Your task to perform on an android device: I want to buy shoes for myself because I have a few meetings, so I utilize the Shopclues app to look for formal shoes.
Image 0: 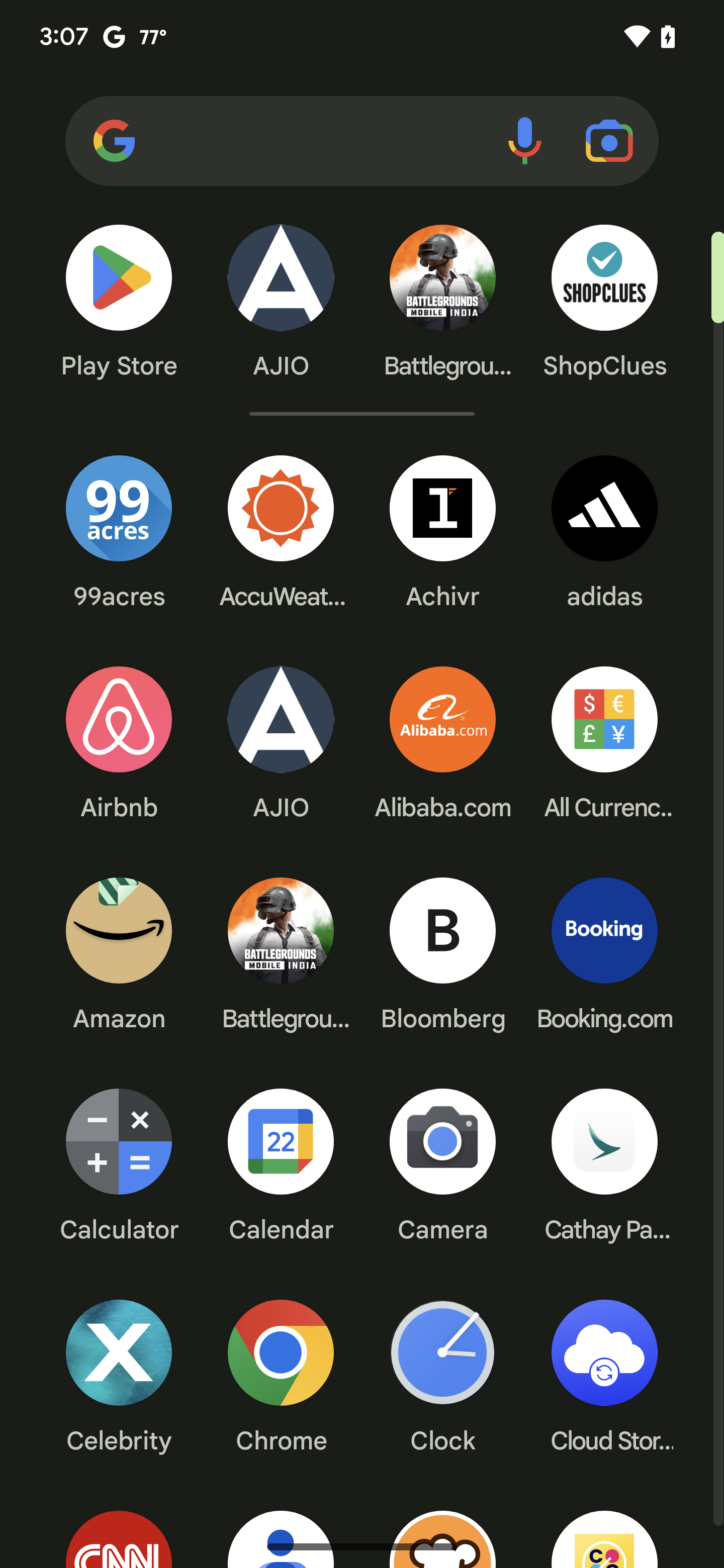
Open Shopclues app
Step 0: open app "ShopClues"
Image 1: 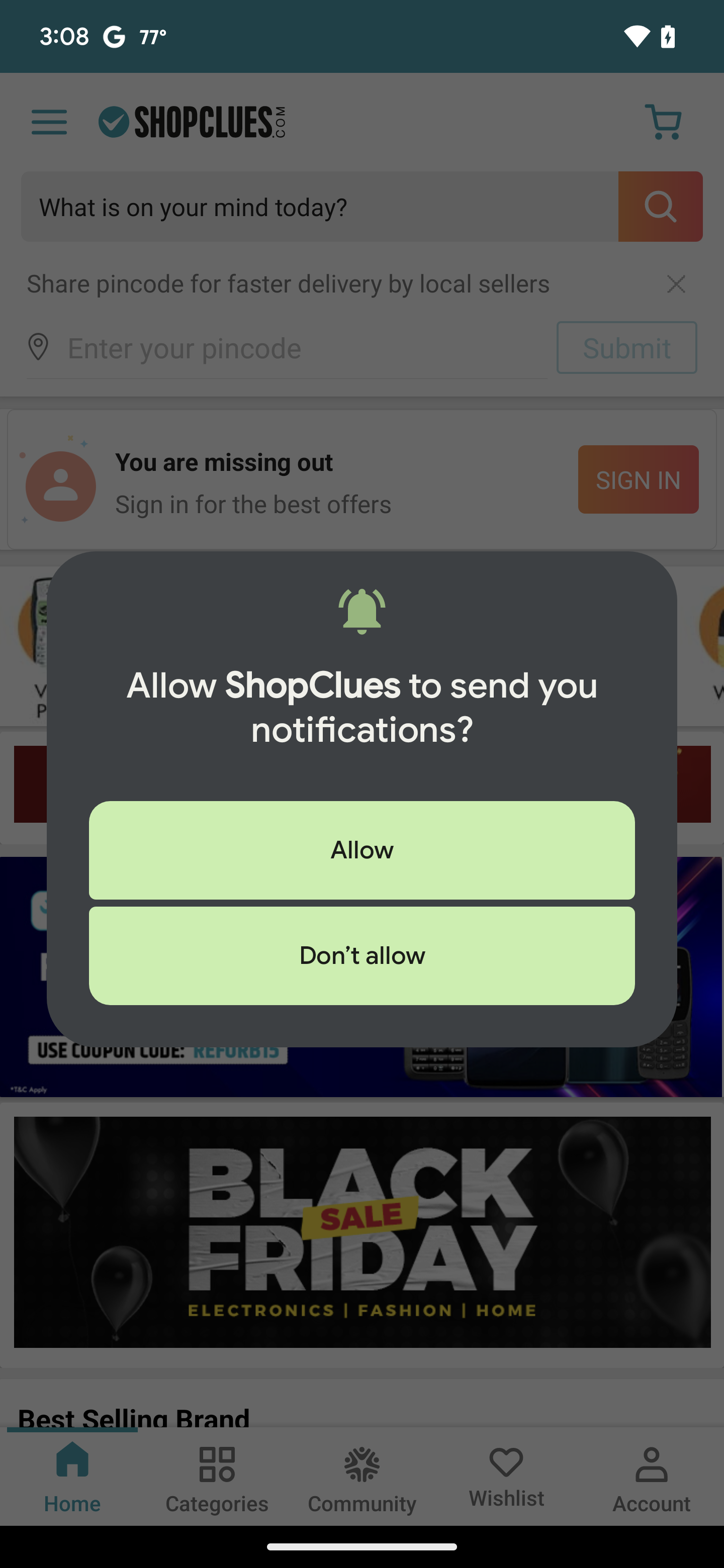
Open Shopclues app
Step 1: wait
Image 2: 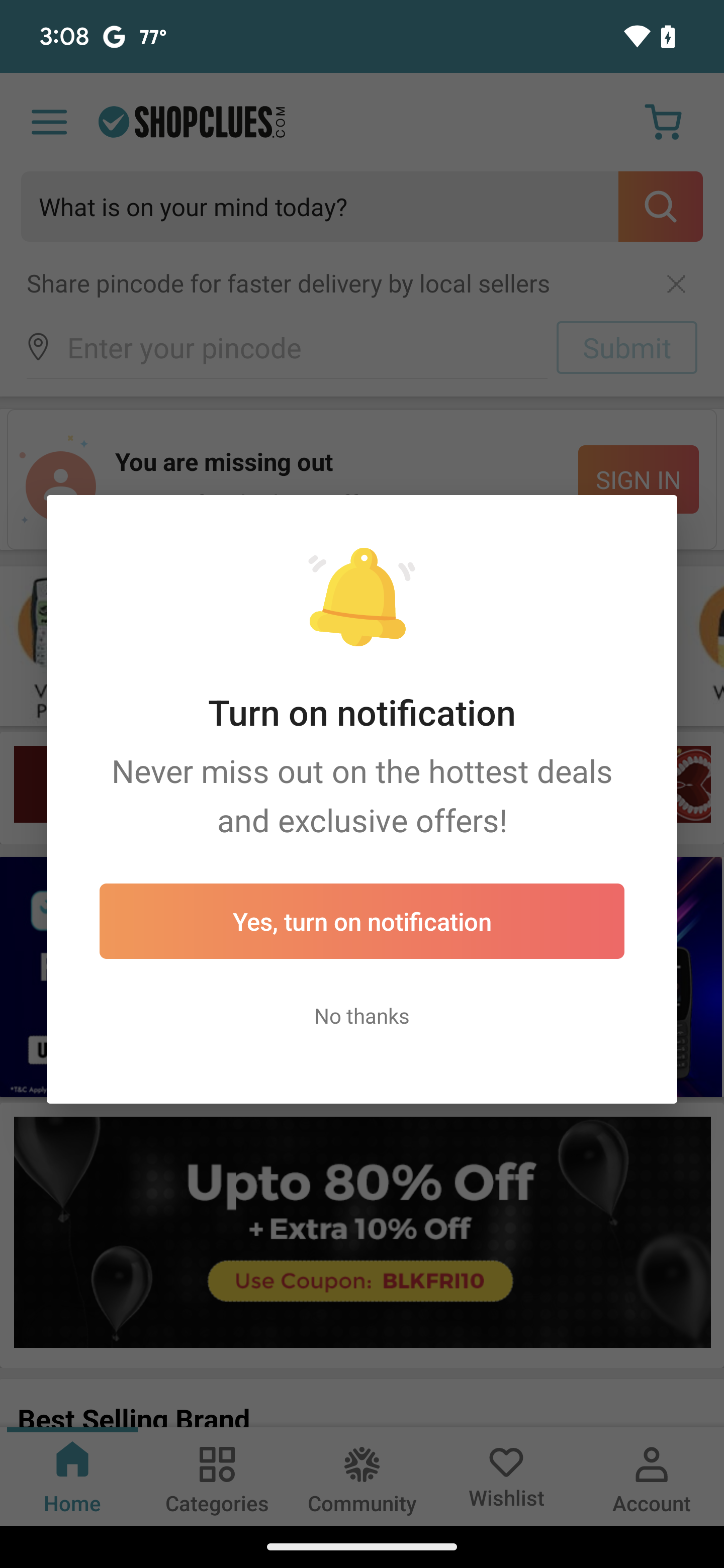
Open Shopclues app
Step 2: wait
Image 3: 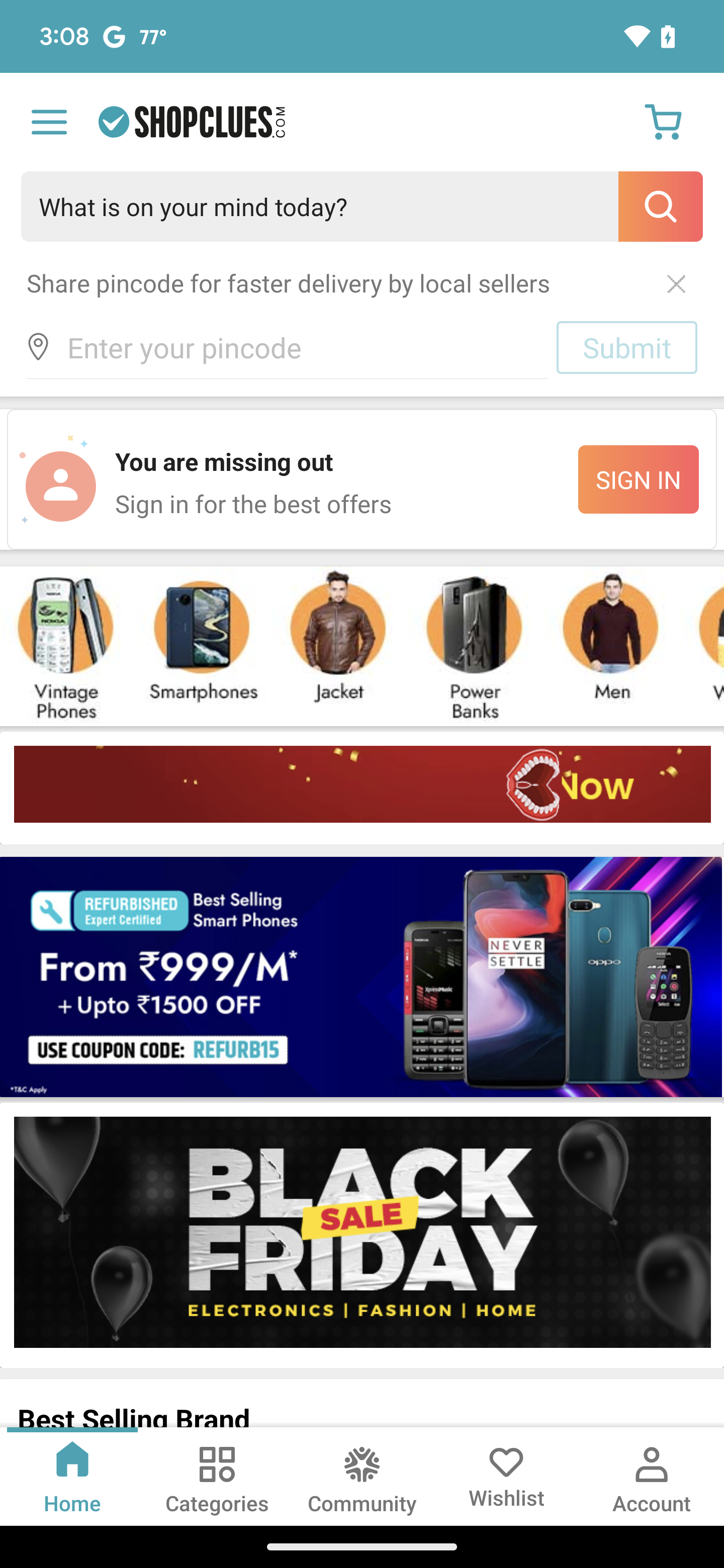
Click on the search bar at the top of the screen 
Step 3: click (362, 207)
Image 4: 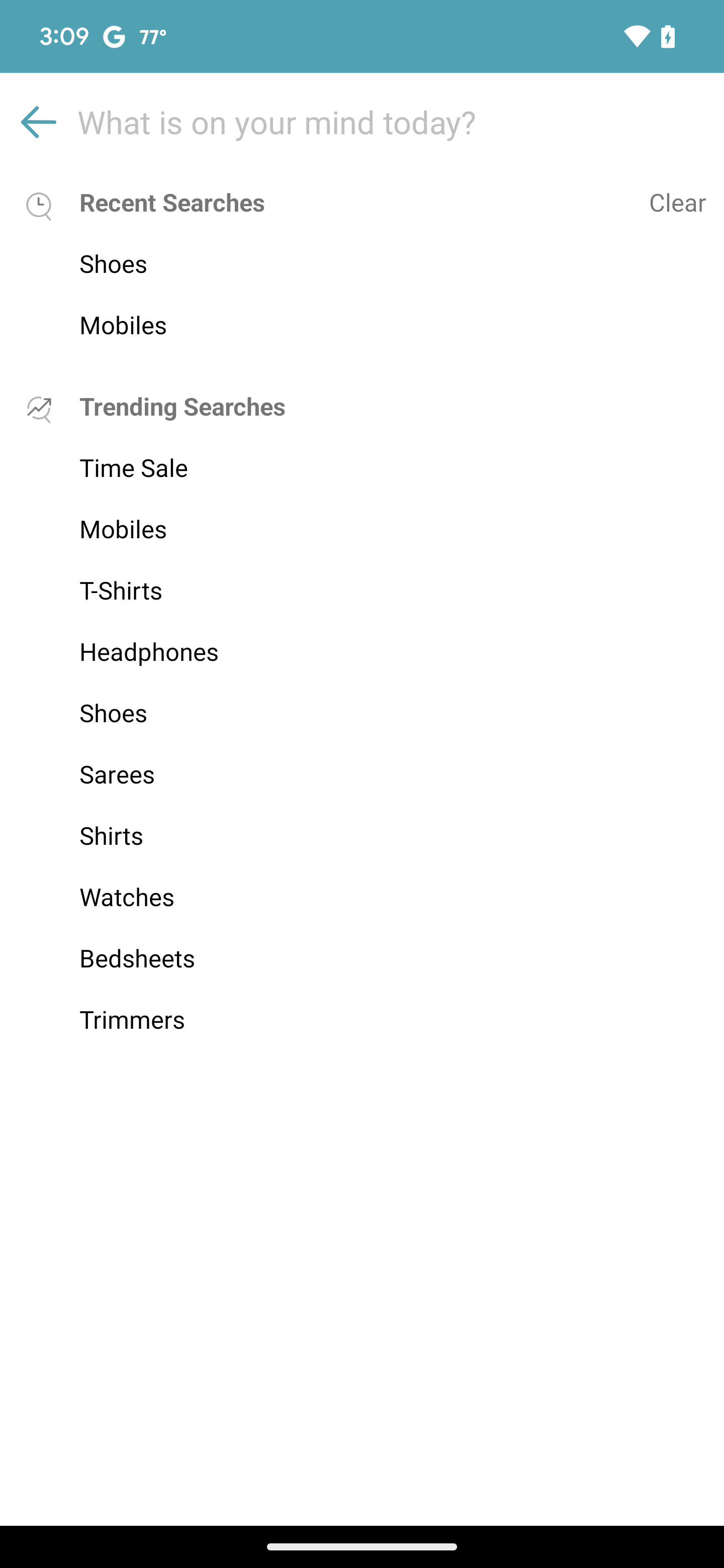
Type Formal shoes for men in the search bar
Step 4: type "Formal Shoes for men"
Image 5: 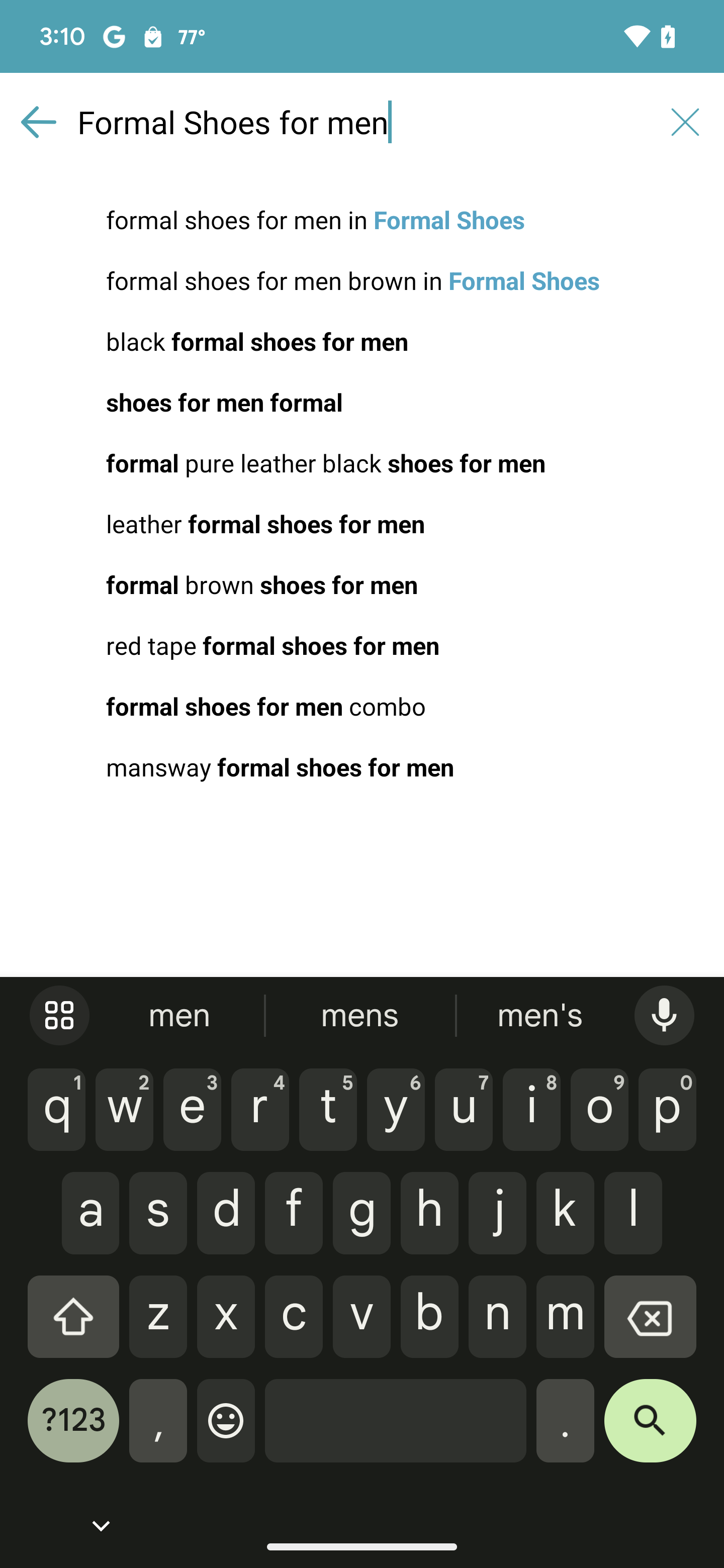
Click on the Search icon at the right bottom corner of the keyboard
Step 5: click (650, 1431)